Your task to perform on an android device: I found the Hannah JY Moon's  Rome vlog interesting, so please subscribe to her channel for me so that I can get all the latest notifications from this channel.
Image 0: 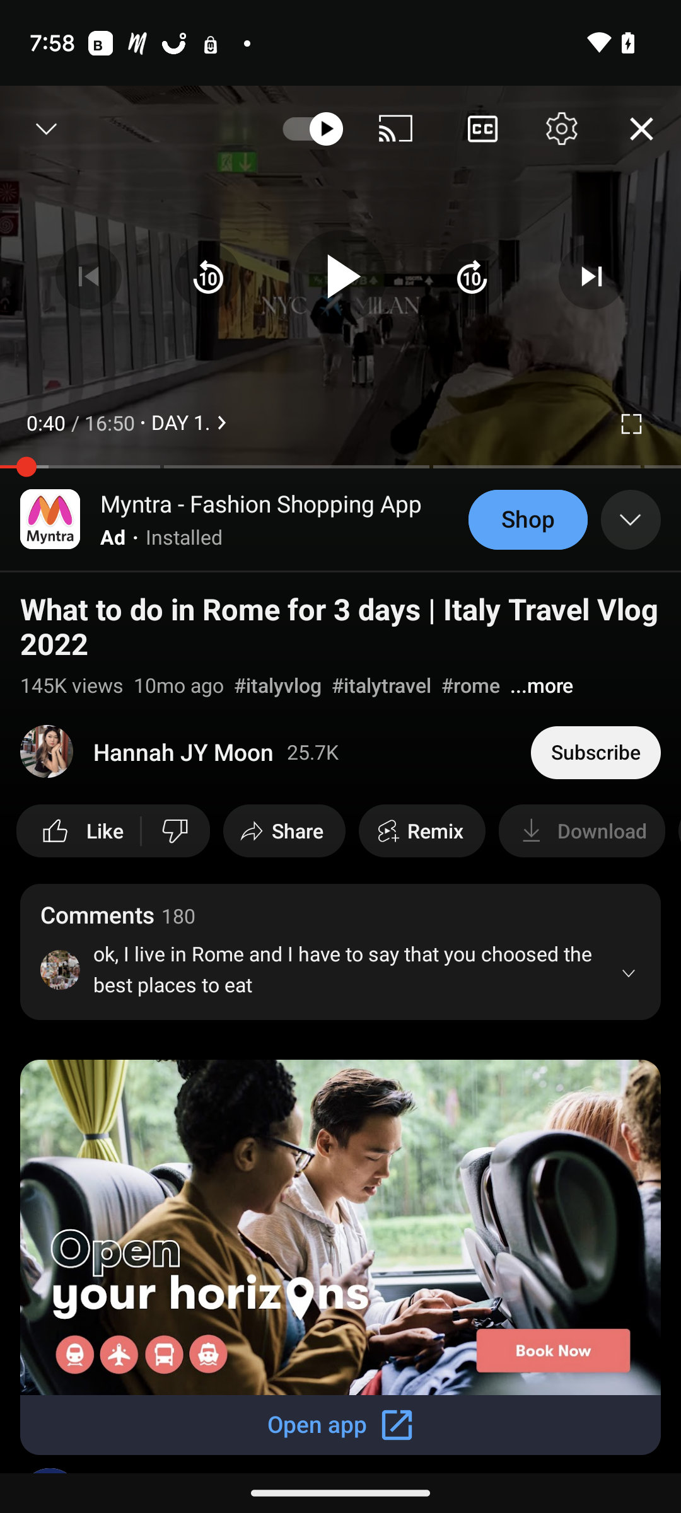
Click on the subscribe tab on the right side of the channel name.
Step 0: click (596, 753)